Your task to perform on an android device: I want to slightly boost the brightness on since it will be more comfortable to read the book.
Image 0: 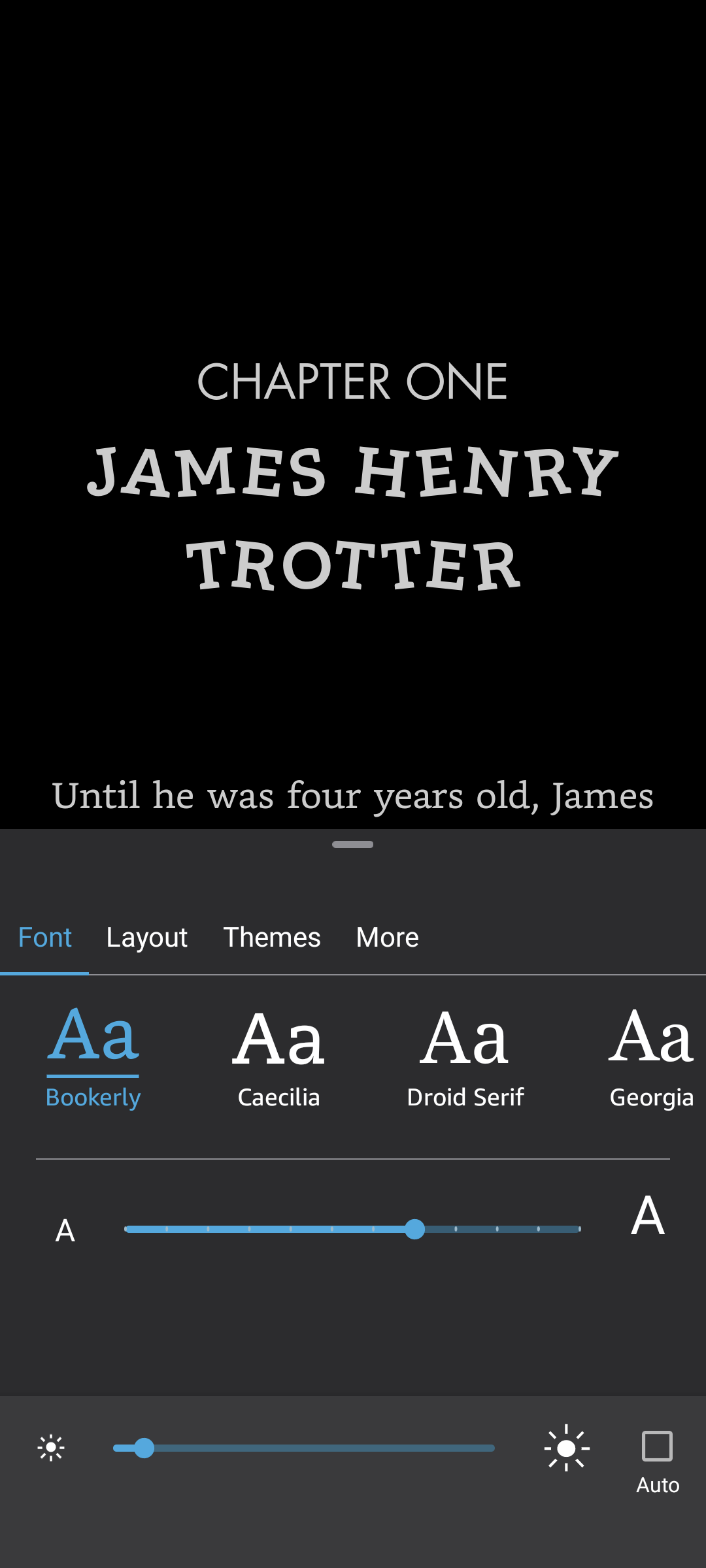
Swipe the brightness tab towards the right direction to increase the brightness
Step 0: scroll left